Your task to perform on an android device: I want to listen to the song Real Love by Martin Garrix on the Wynk app.
Image 0: 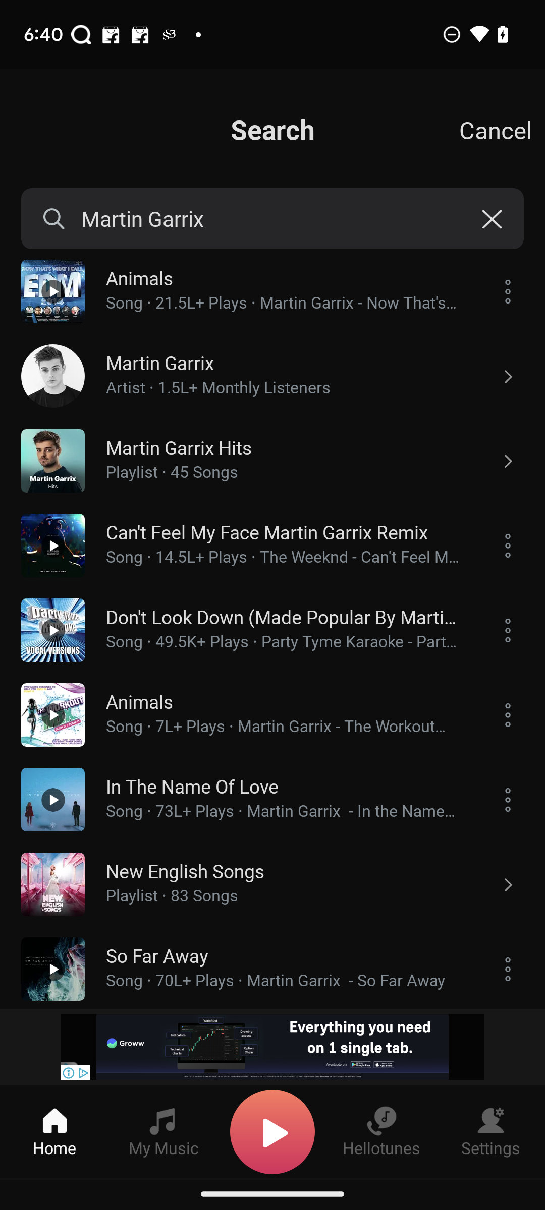
Click on the search bar.
Step 0: click (272, 218)
Image 1: 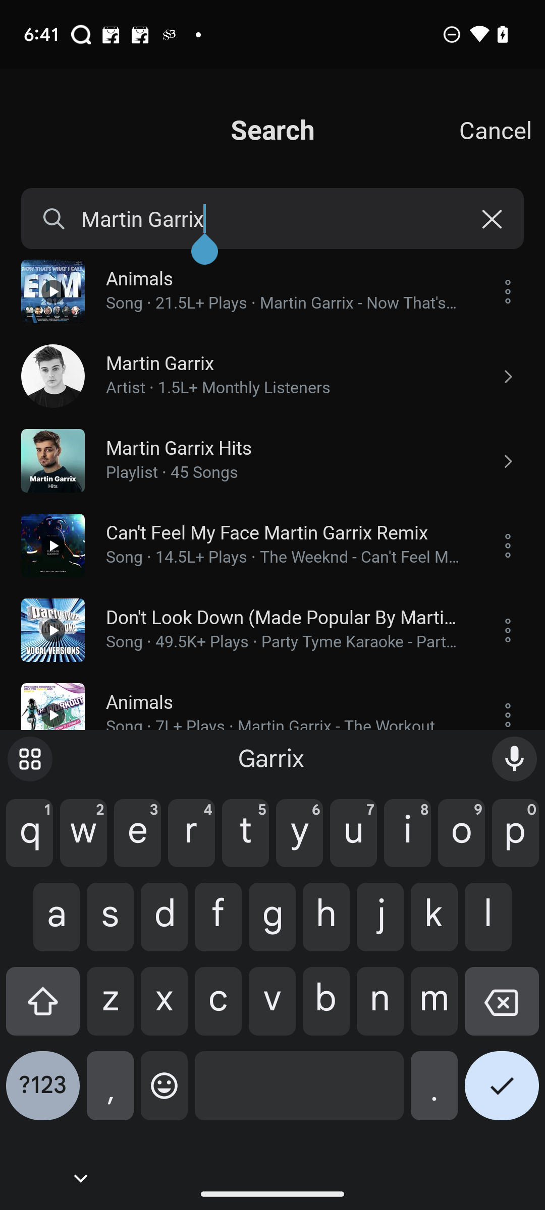
Enter Real Love Martin Garrix in the search box.
Step 1: type "Real Love Martin Garrix"
Image 2: 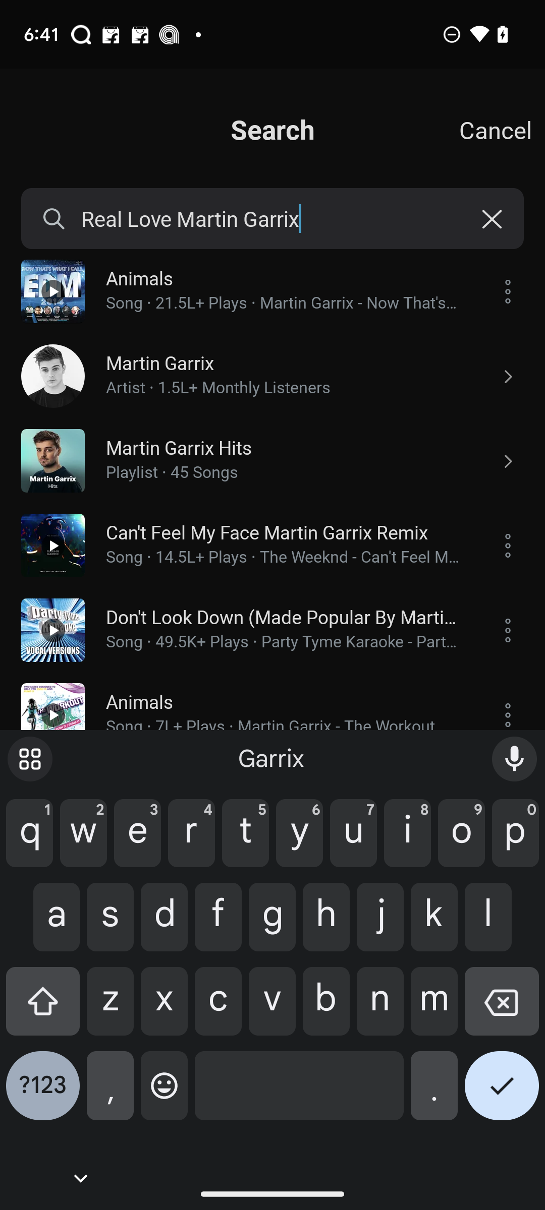
Swipe up to view more options.
Step 2: scroll down
Image 3: 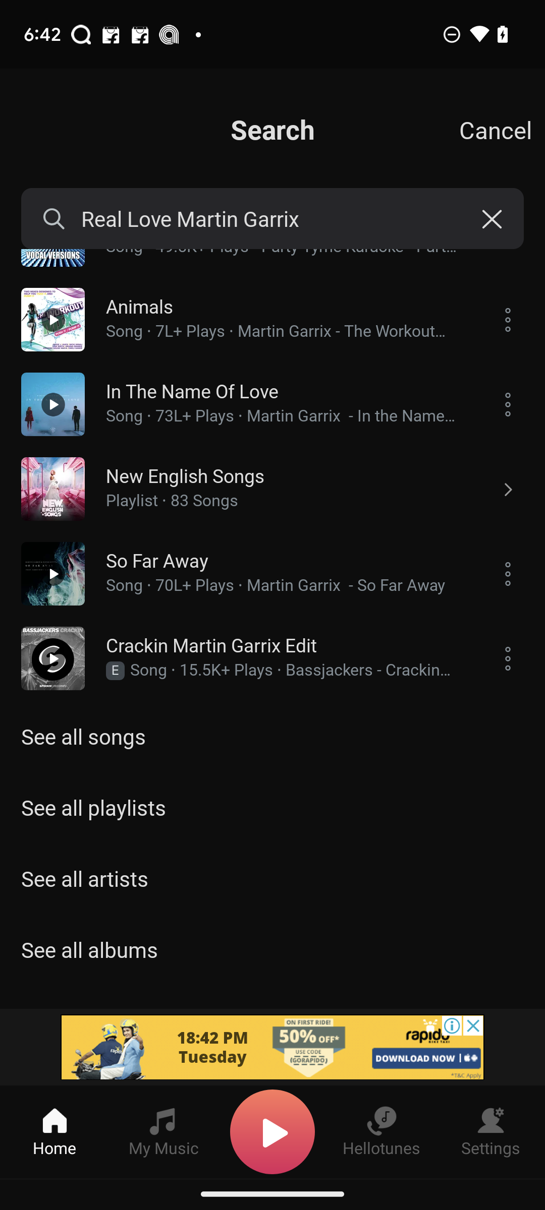
Click on See all songs.
Step 3: click (272, 736)
Image 4: 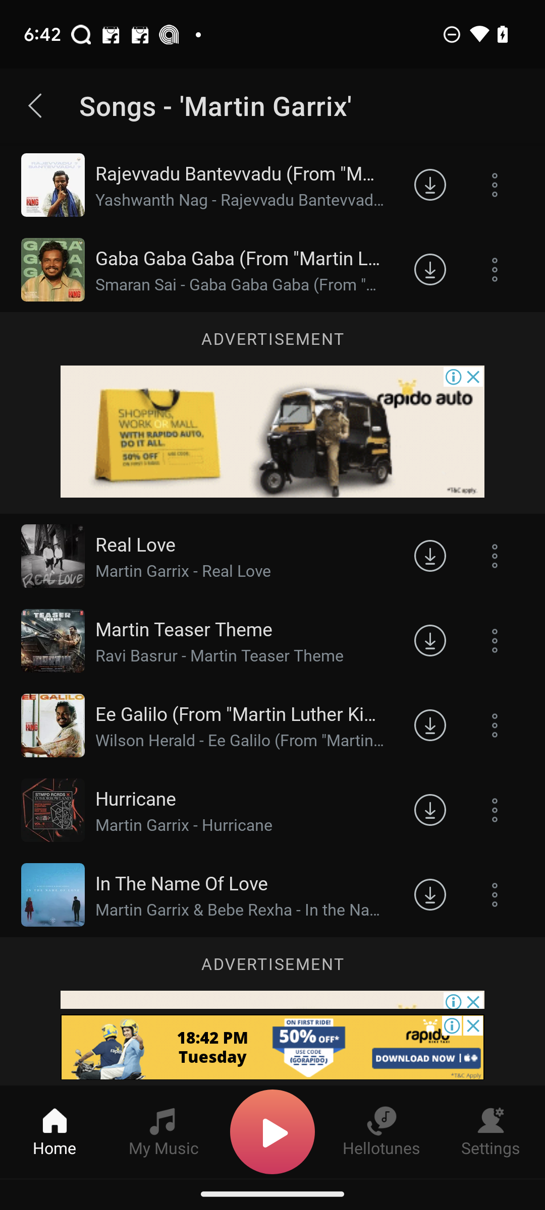
Click on the song Real Love.
Step 4: click (241, 544)
Image 5: 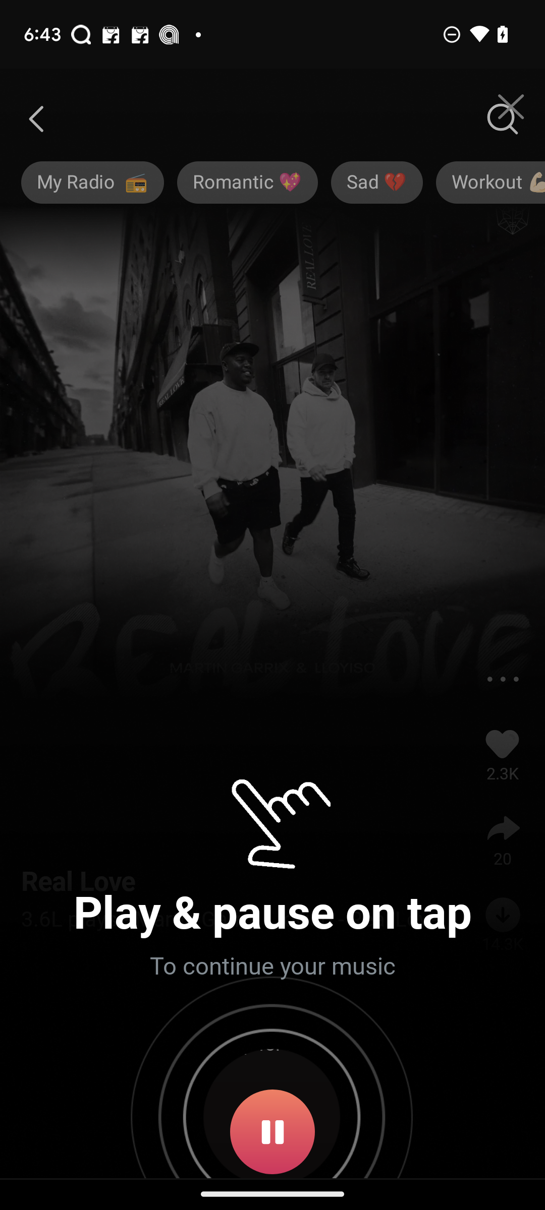
Click on the song Real Love.
Step 5: wait